Your task to perform on an android device: Get public transit directions from DD1 1AA to the Glamis Castle in the Maps app
Image 0: 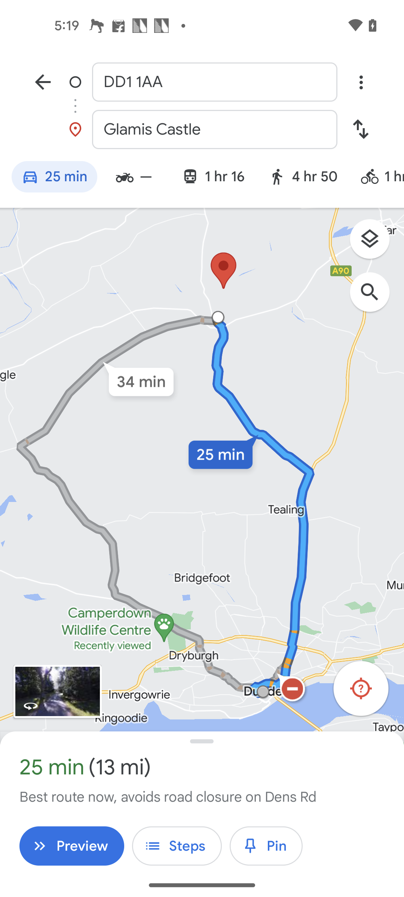
Click on the Layers button
Step 0: click (375, 243)
Image 1: 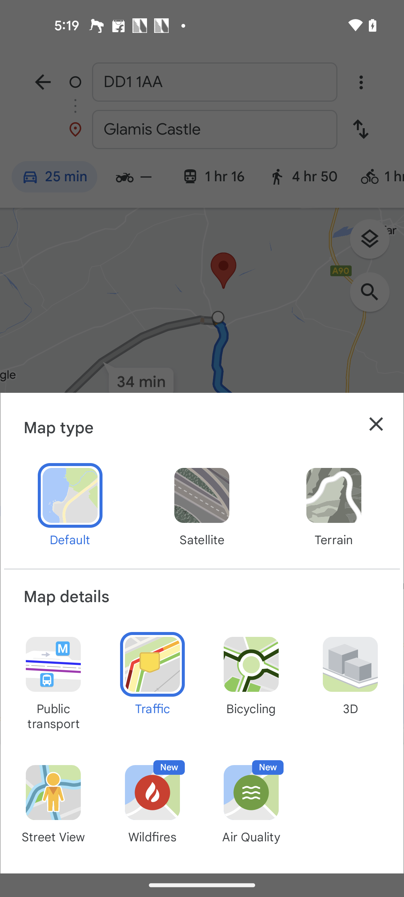
Select the Public Transport Map details
Step 1: click (53, 682)
Image 2: 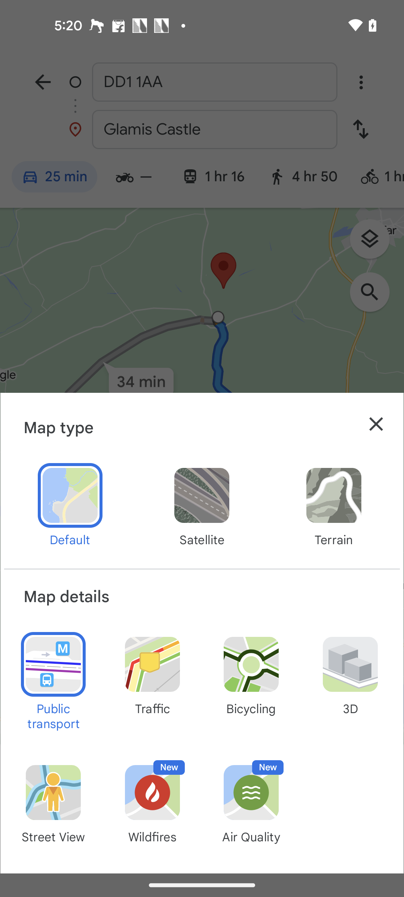
Close the pop up
Step 2: click (376, 424)